Your task to perform on an android device: Share your last Saved trip from Los angeles to Oakland  through gmail to email id dbwscratch.test.id5@gmail.com
Image 0: 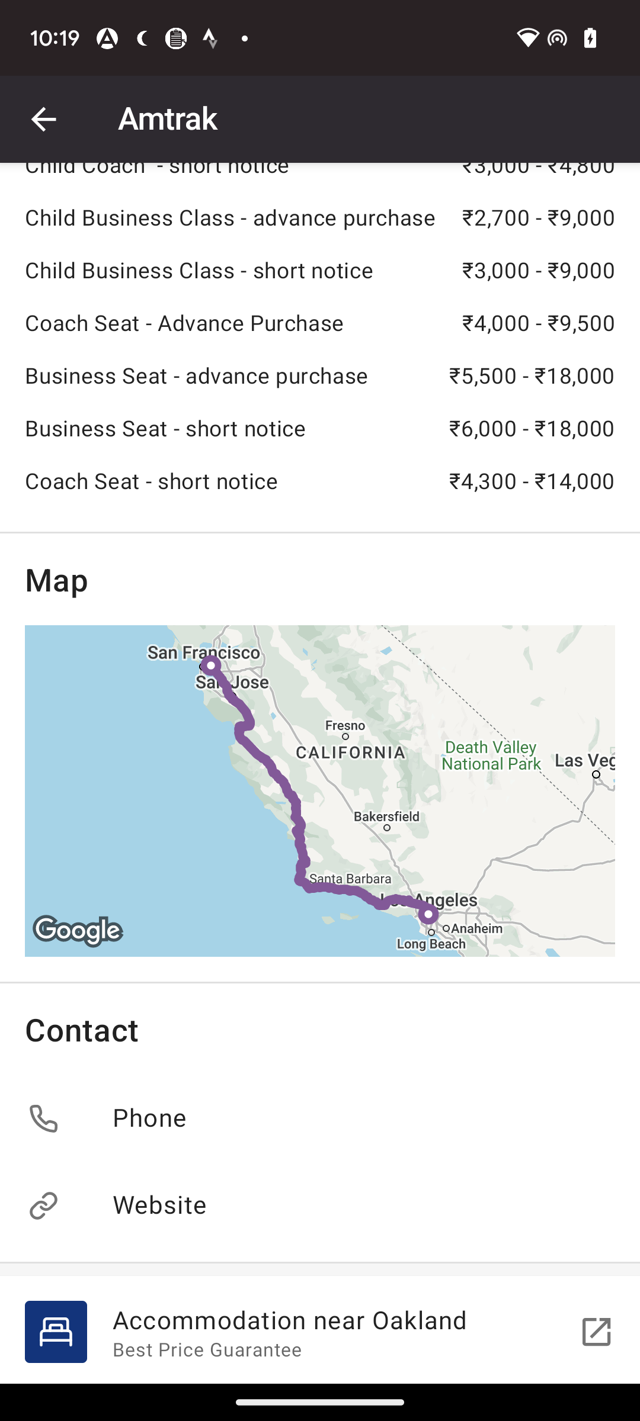
go back to previous page
Step 0: press back button
Image 1: 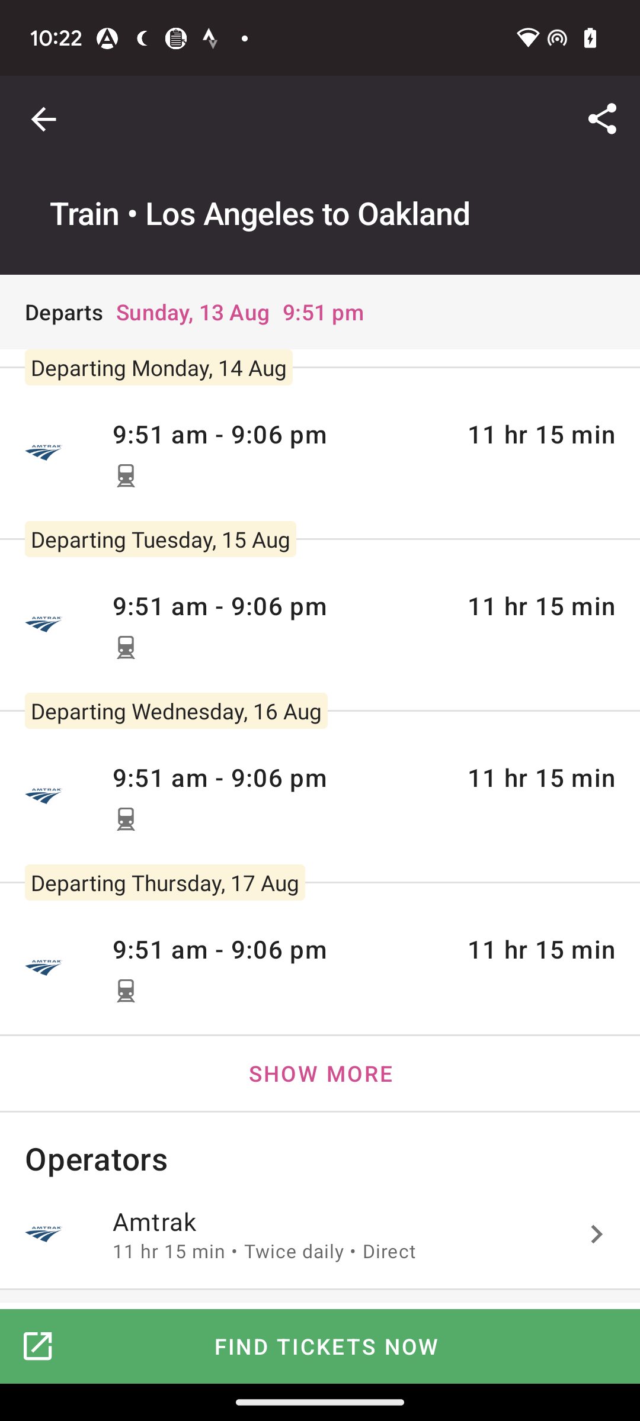
click on the share icon at the top right corner of the screen
Step 1: click (602, 119)
Image 2: 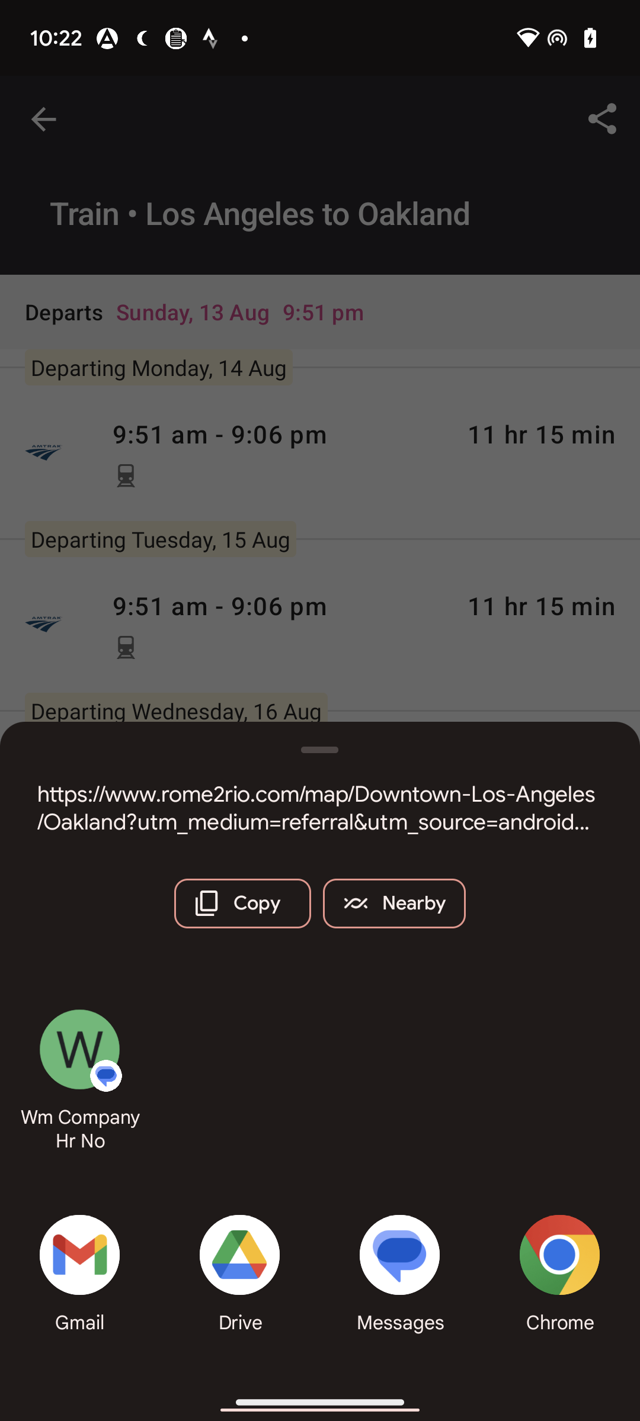
click on the gmail option
Step 2: click (80, 1278)
Image 3: 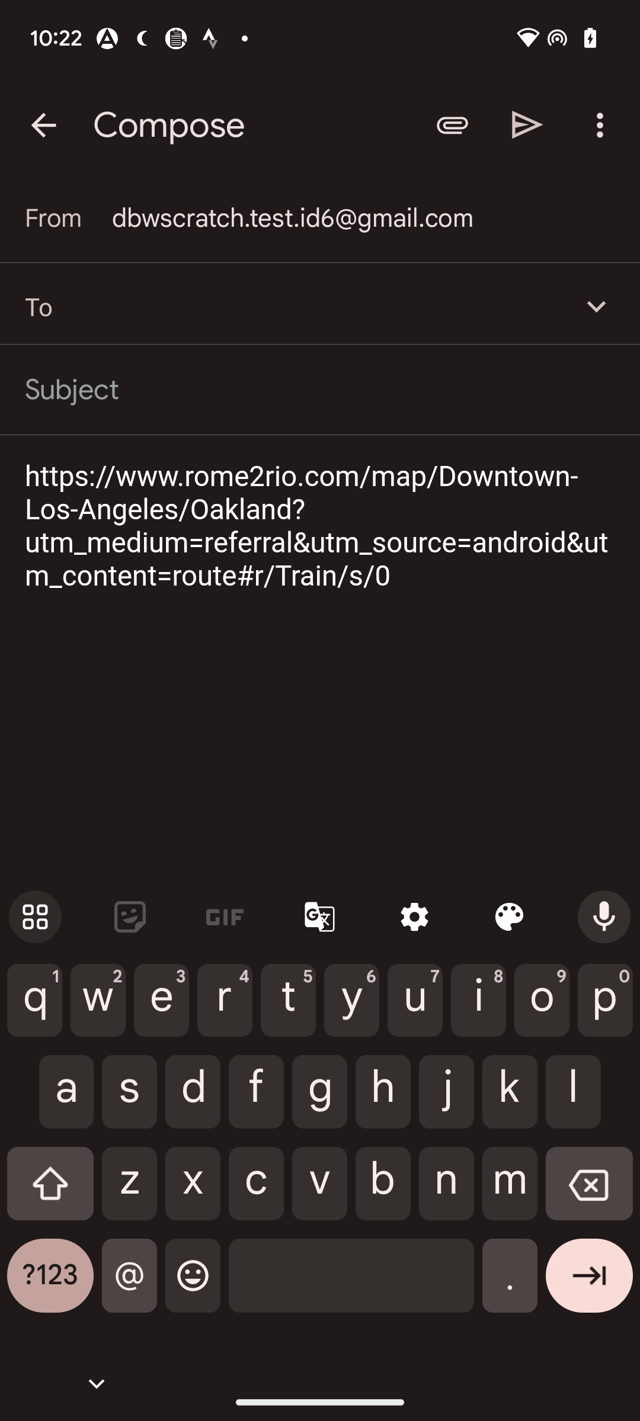
enter email id - dbwscratch.test.id5@gmail.com
Step 3: type "dbwscratch.test.id5@gmail.com"
Image 4: 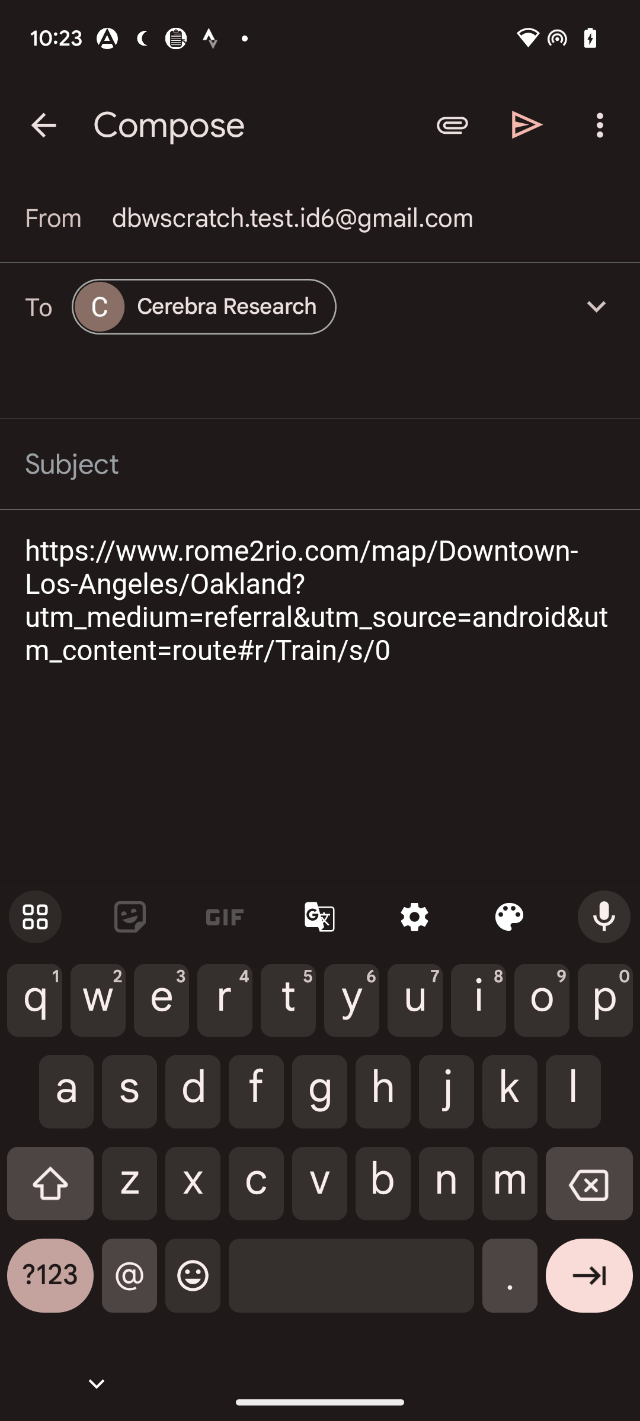
click on the send icon at the top right corner of the screen
Step 4: click (527, 125)